Your task to perform on an android device: In the Moovit app, find Location from Navada metro station to kirti nagar metro station and select Metro mode . Get the Directions 
Image 0: 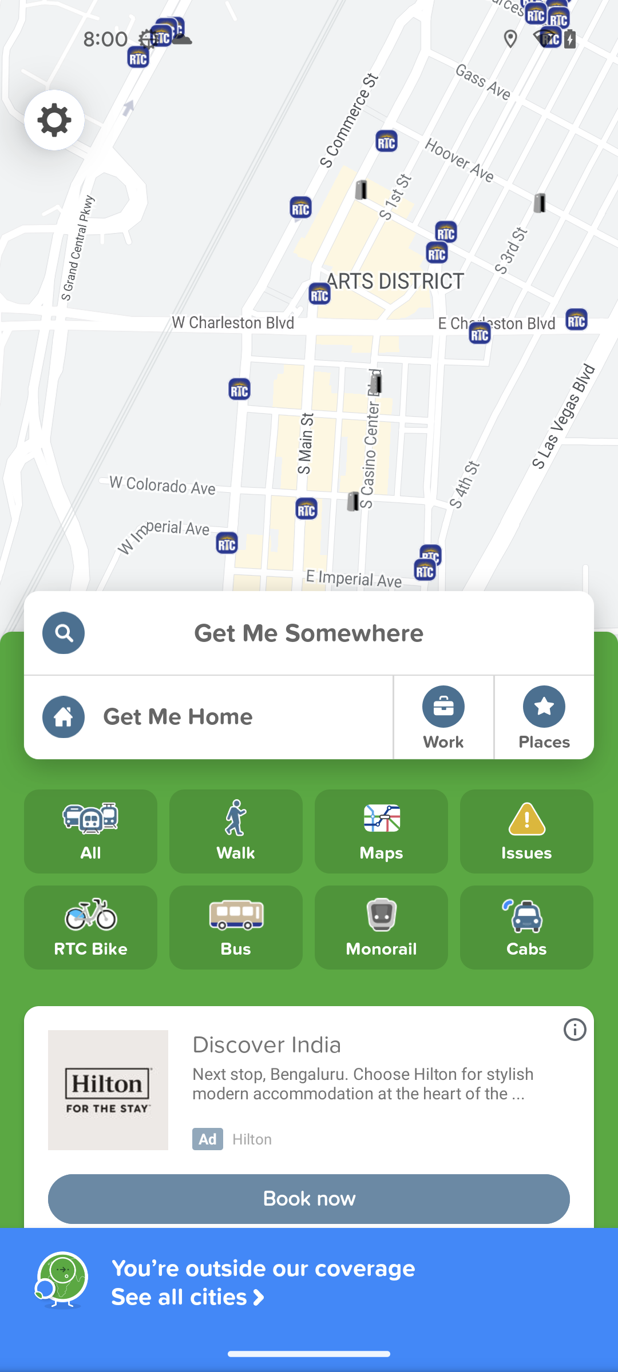
Open moovit app
Step 0: open app "Moovit"
Image 1: 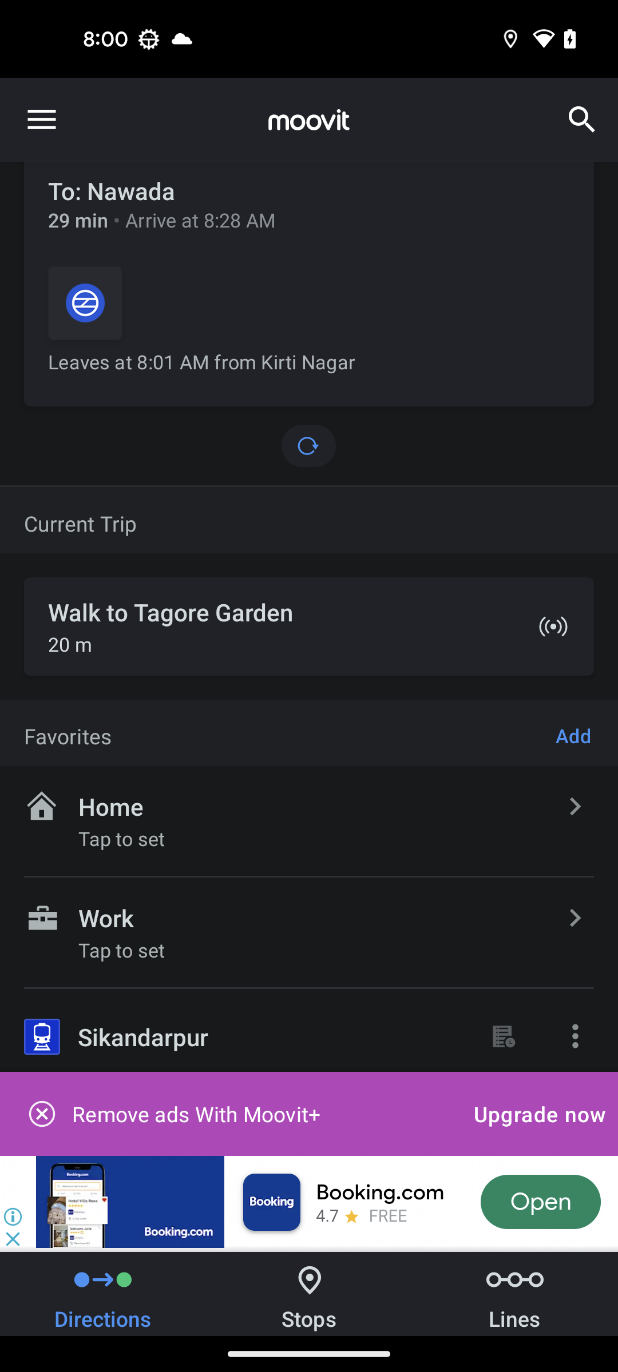
Click on the search icon at the top right corner of the  screen
Step 1: click (581, 119)
Image 2: 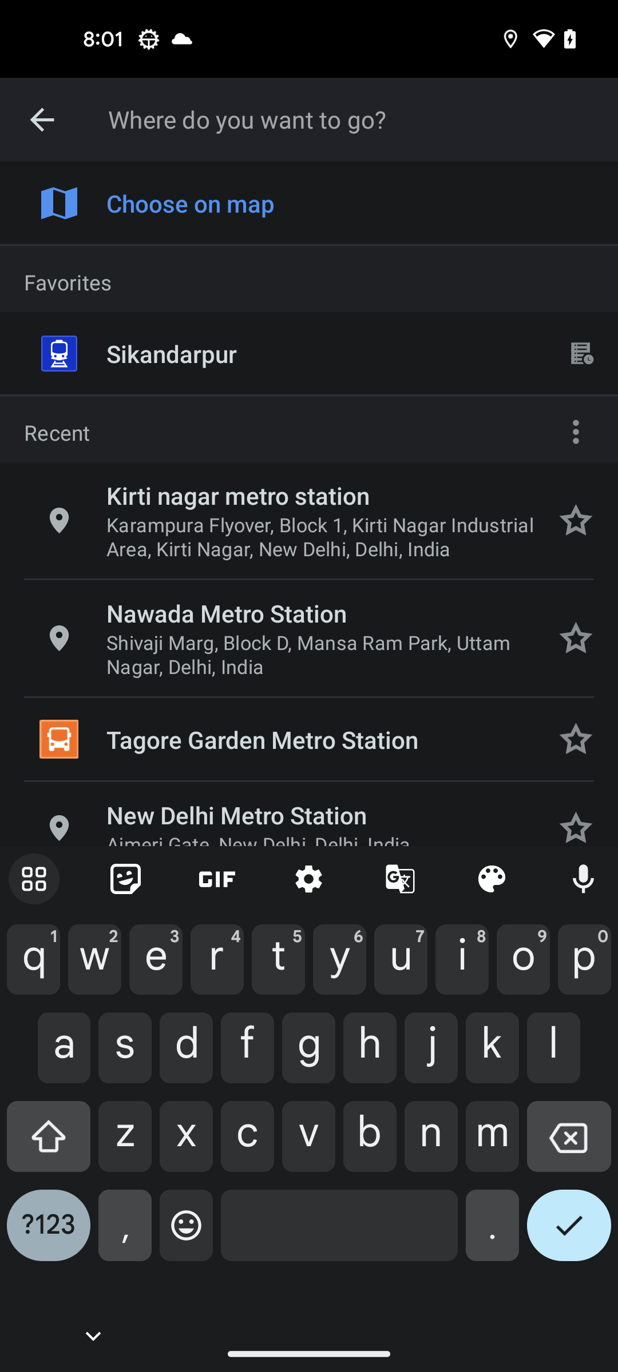
Search for kirti nagar metro station
Step 2: type "kirti nagar metro station"
Image 3: 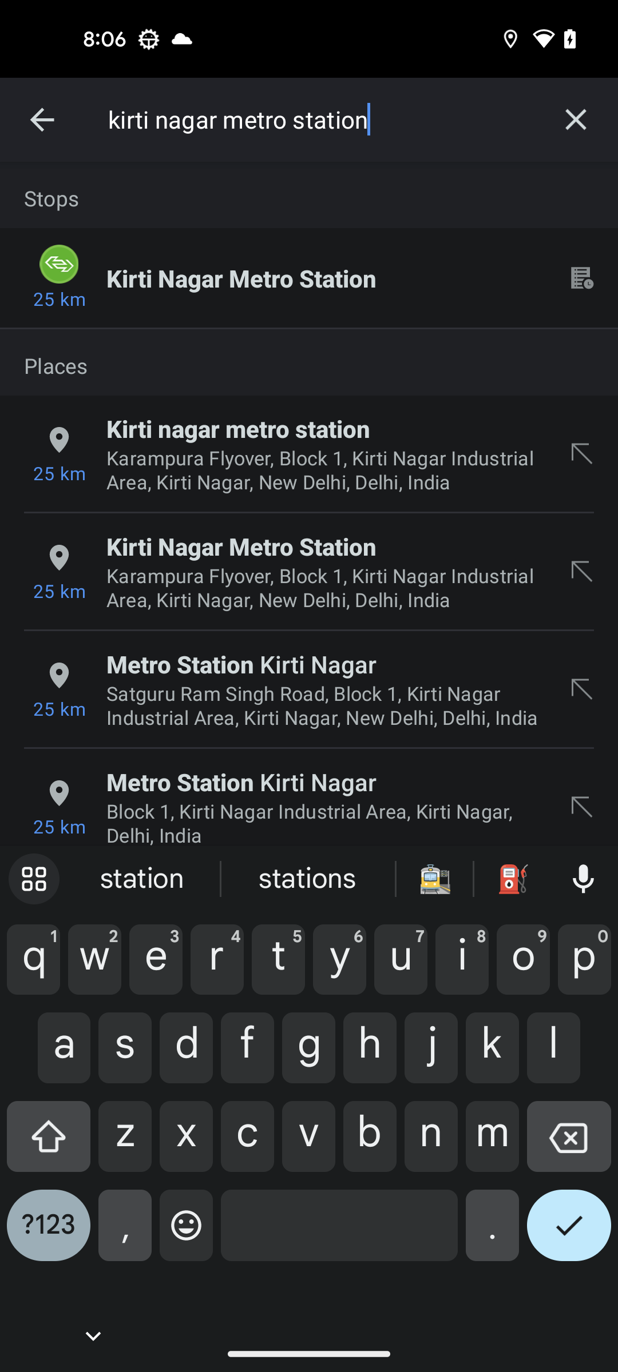
Click on the first search result of kirti nagar metro station
Step 3: click (326, 278)
Image 4: 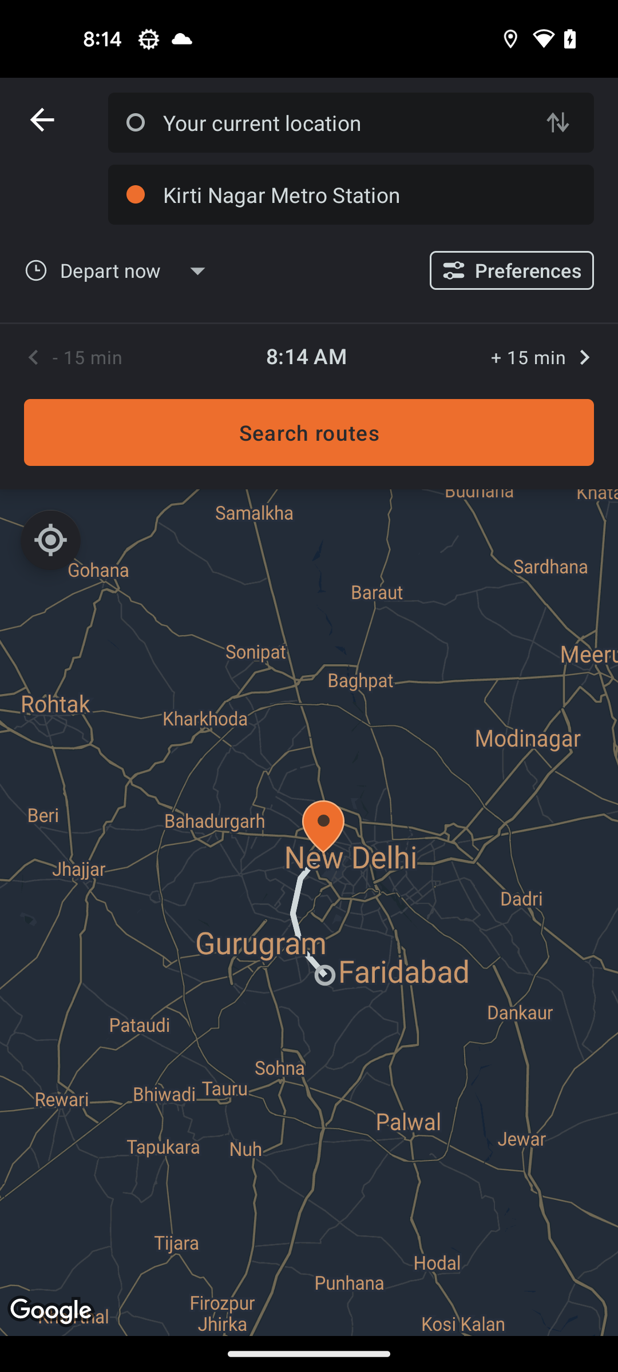
Click on the current location search bar at the top of the screen
Step 4: click (342, 122)
Image 5: 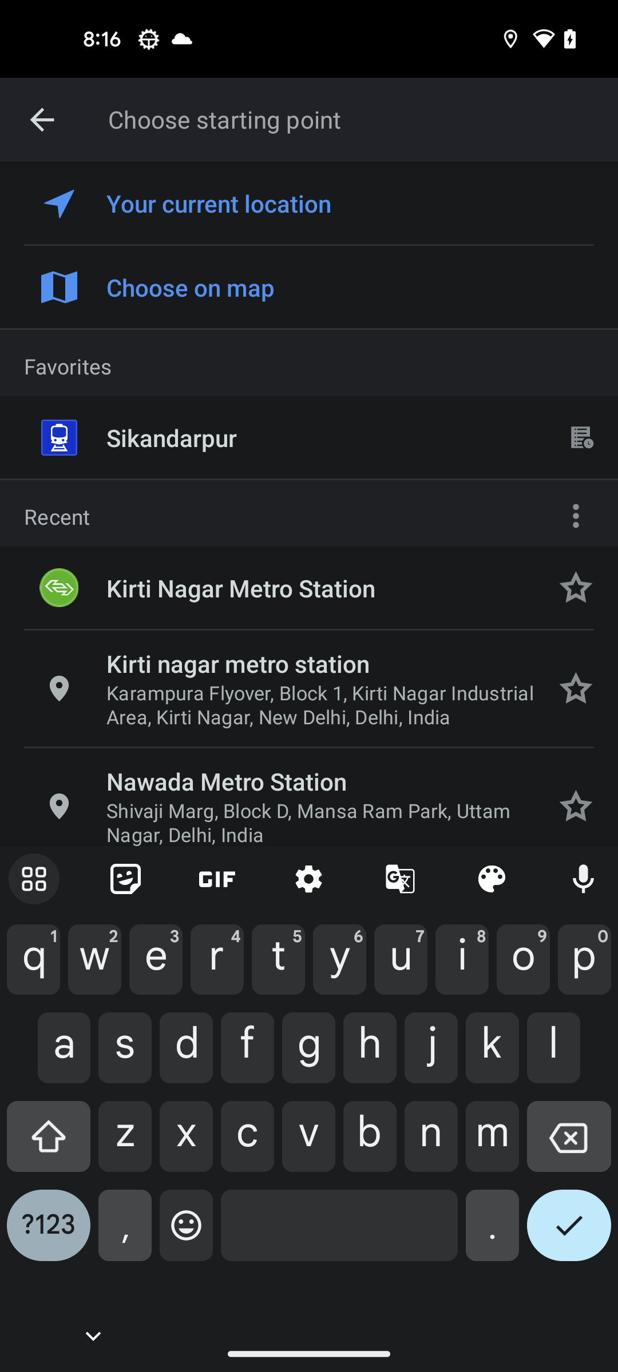
Search for Navada metro station
Step 5: type "Navada metro station"
Image 6: 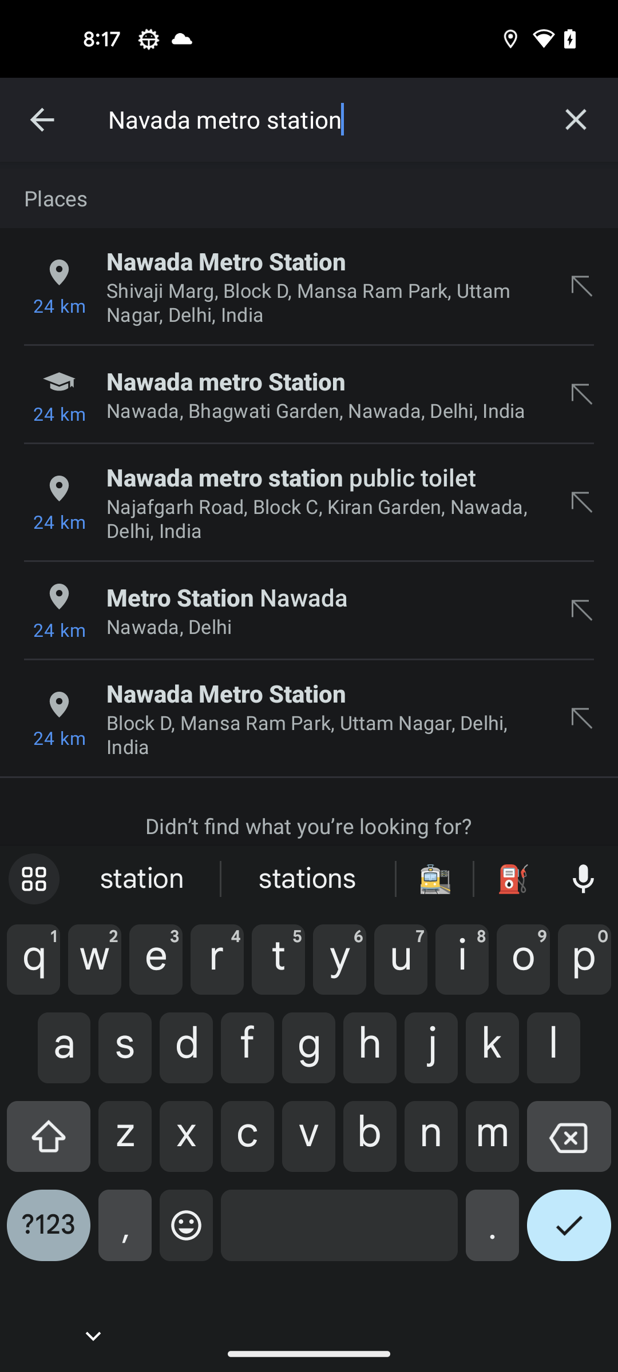
Click on the first search result of Navada metro station
Step 6: click (326, 261)
Image 9: 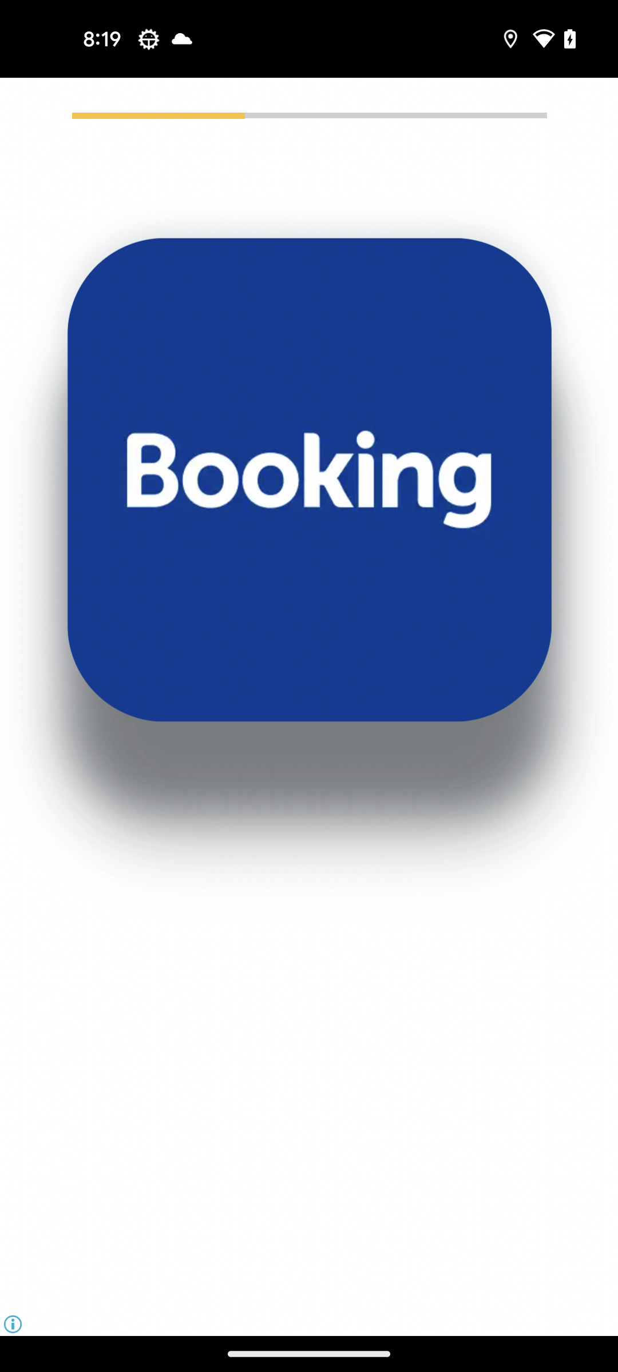
Click on the preferences section
Step 9: wait
Image 10: 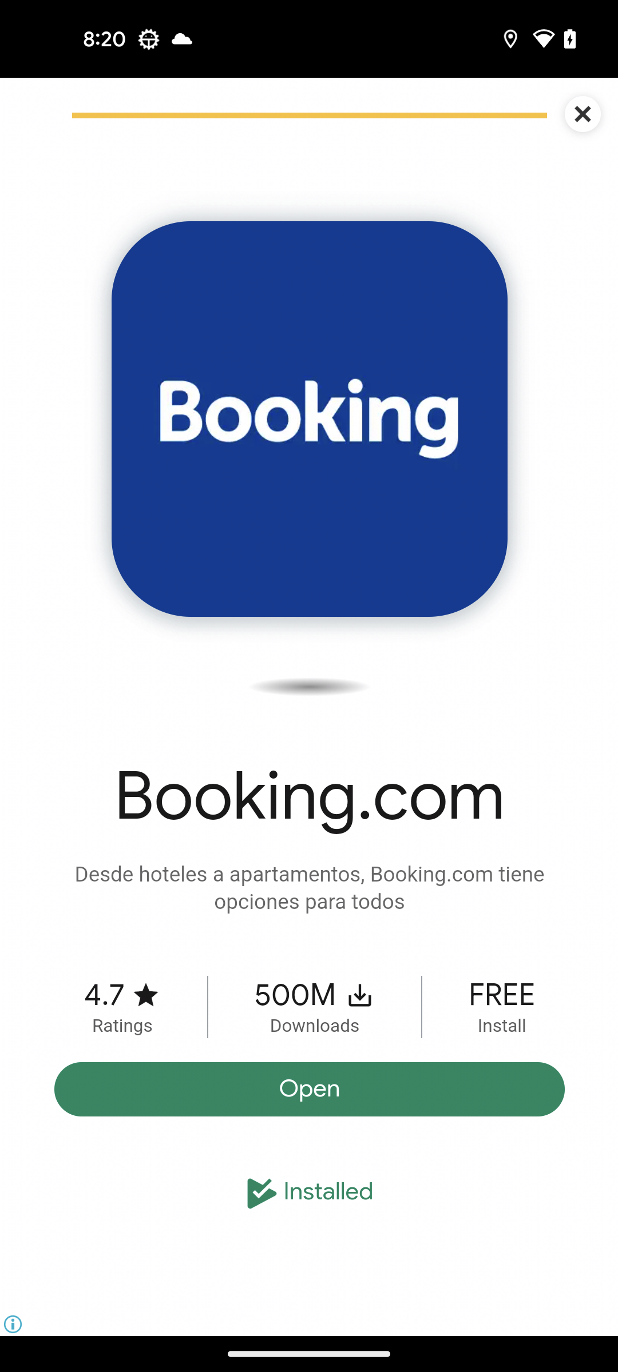
Click on the close icon at the top right corner of the screen
Step 10: click (583, 113)
Image 11: 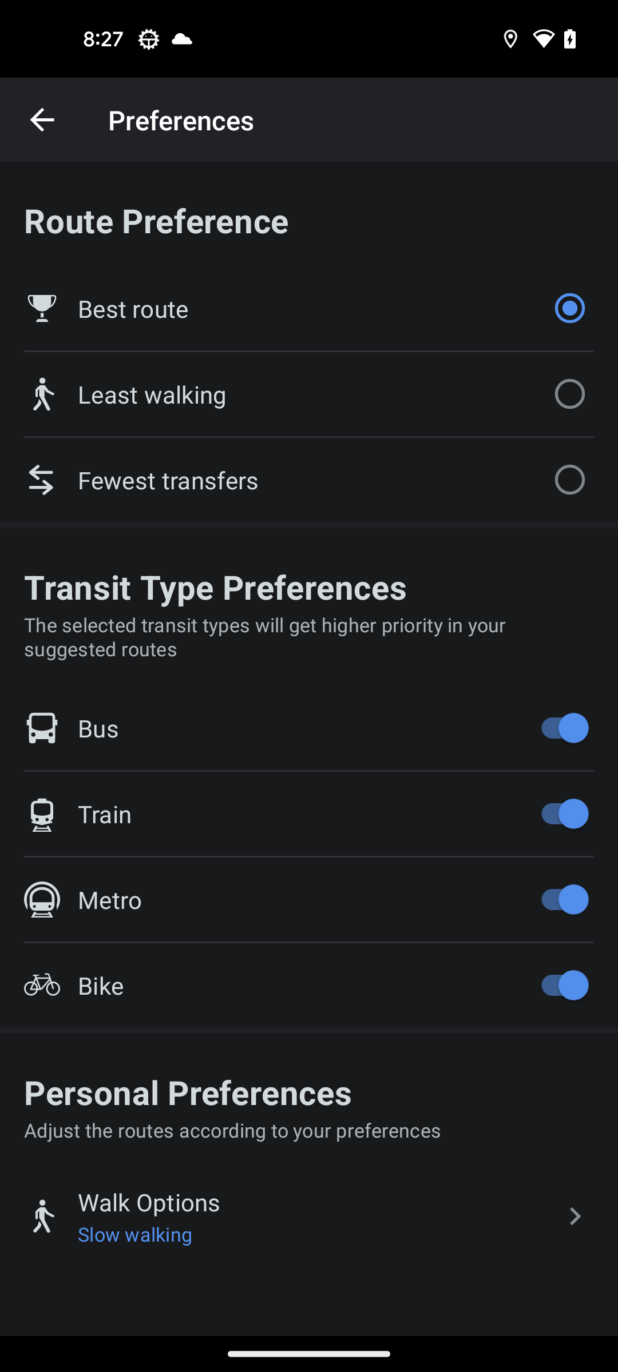
Go back to previous screen
Step 11: press back button
Image 12: 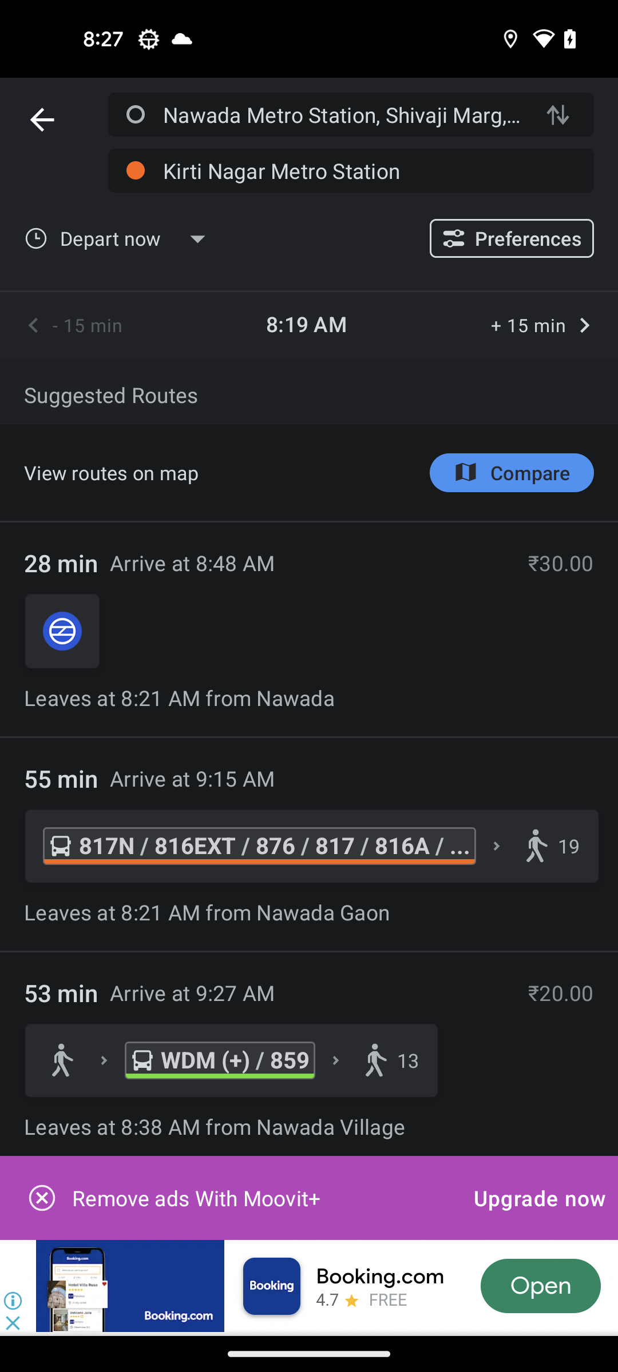
Click on the Metro direction of nawada metro station to kirti nagar metro station
Step 12: click (309, 629)
Image 15: 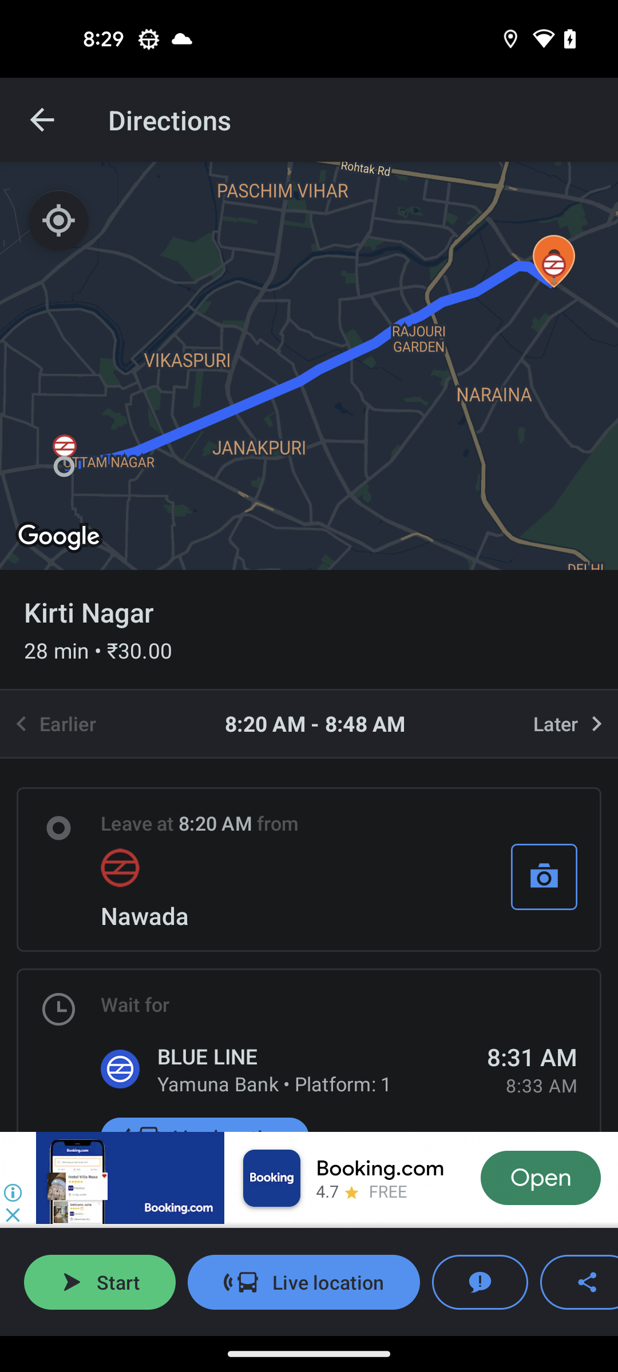
Click on the start button at the bottom left corner of the screen
Step 15: click (100, 1282)
Image 16: 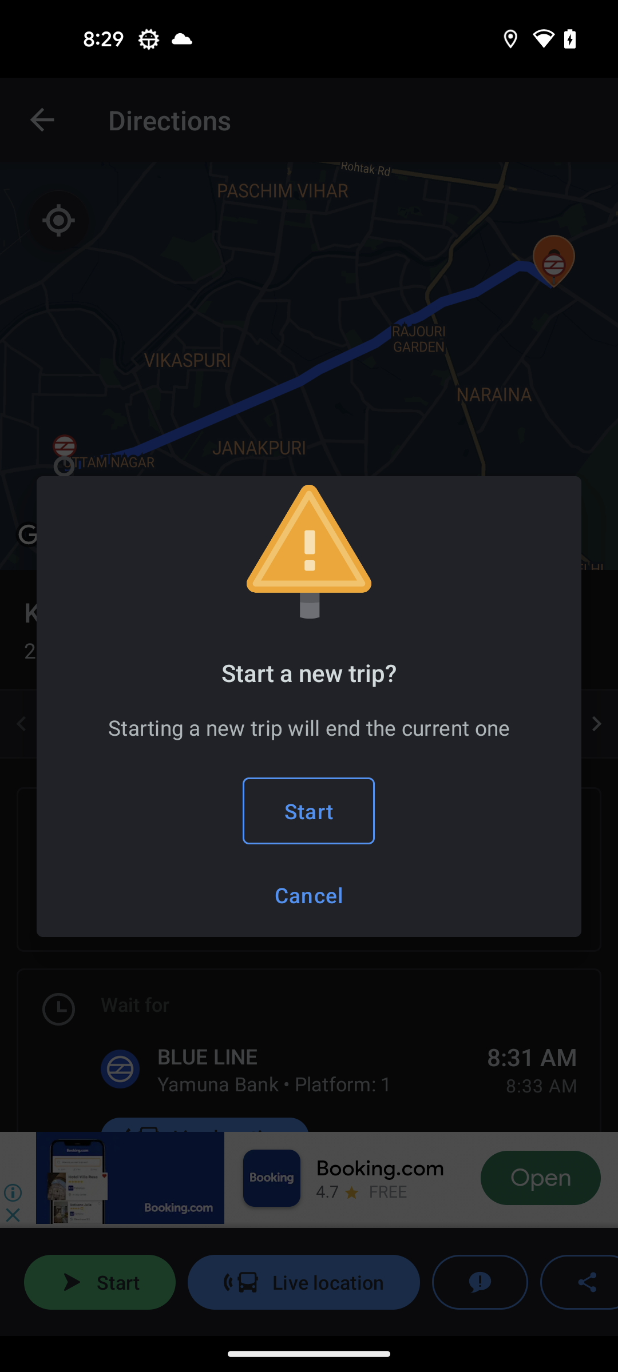
Click on the Start button at the pop up window
Step 16: click (308, 811)